Your task to perform on an android device: Go to the menu, view the statistics report, and scroll to the overview  the reports.
Image 0: 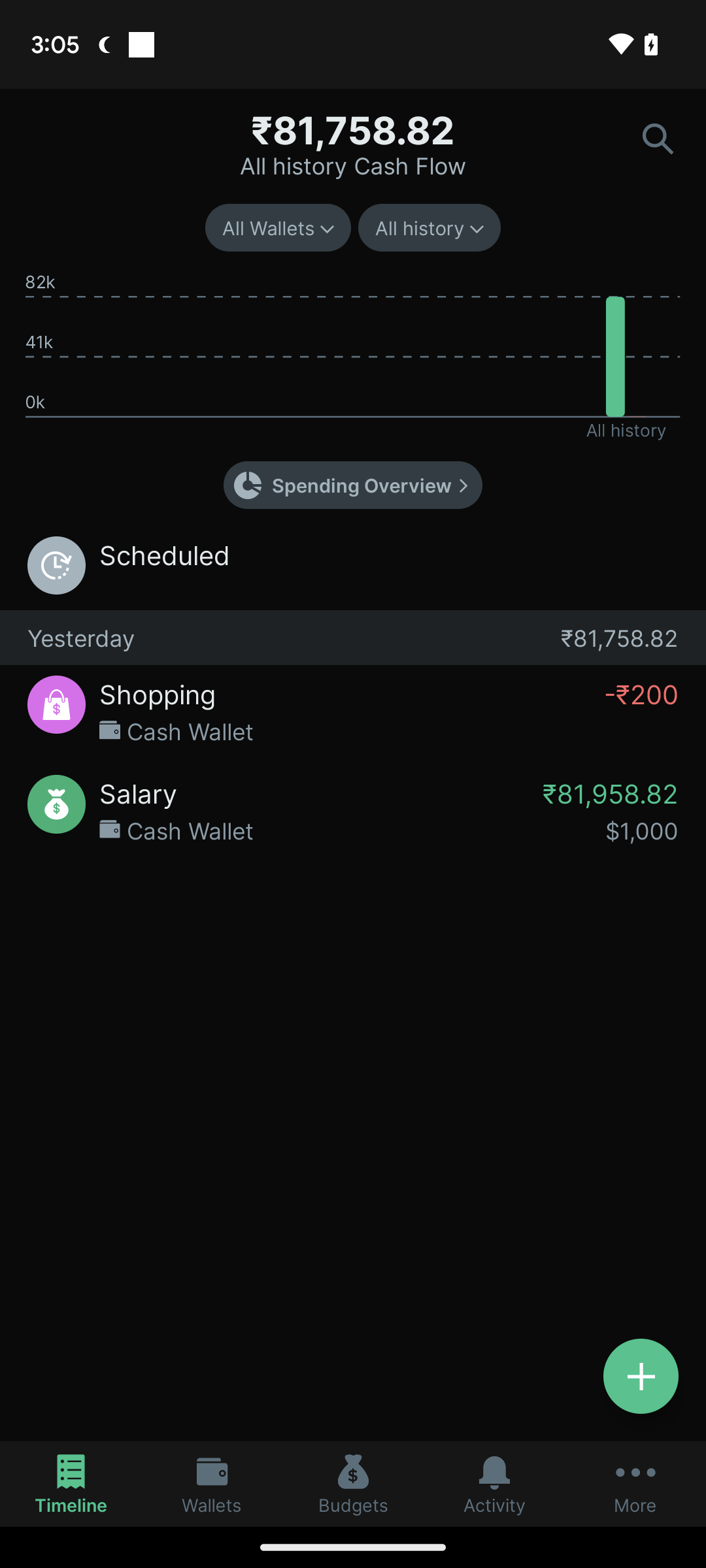
Click on Spending overview 
Step 0: click (361, 485)
Image 1: 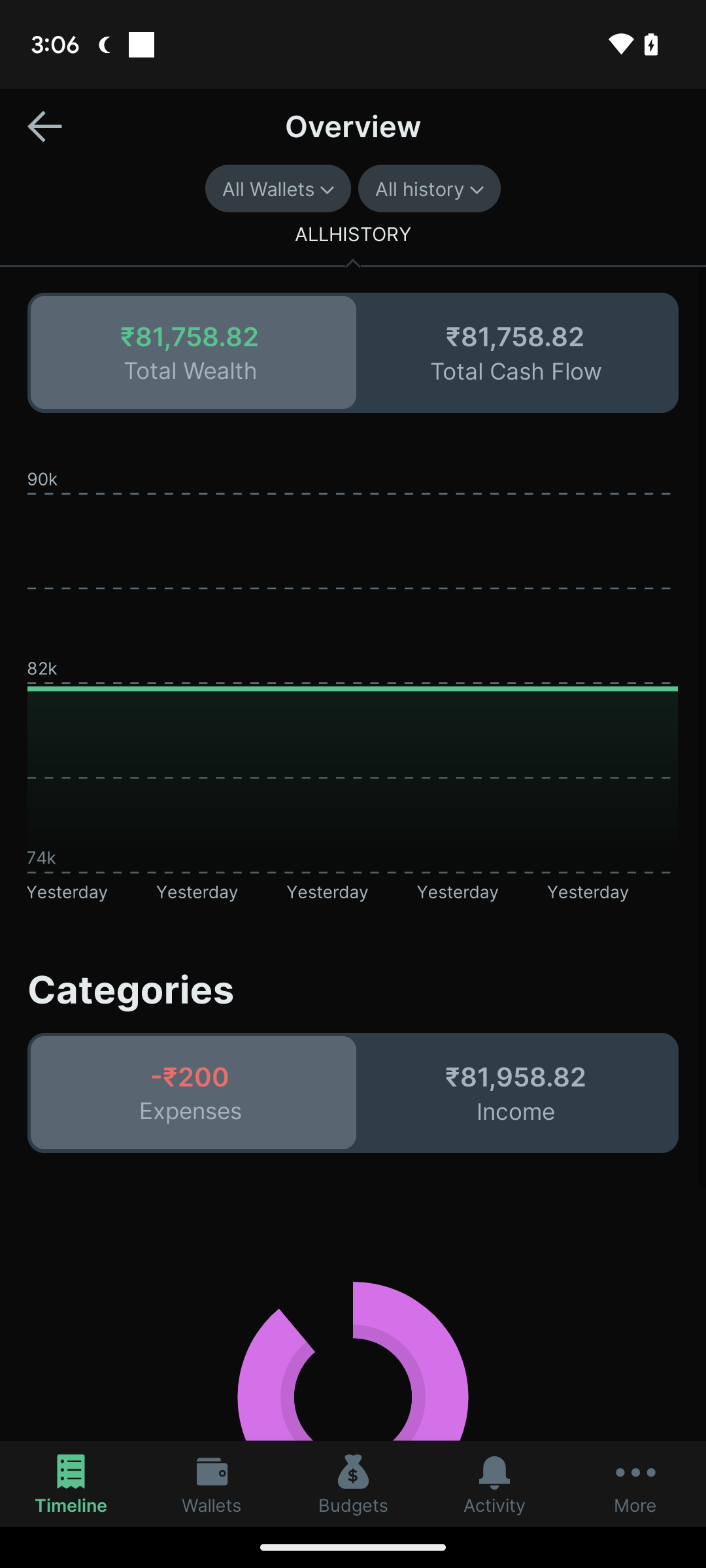
Click on All history at the top of the screen below Overview
Step 1: click (420, 188)
Image 2: 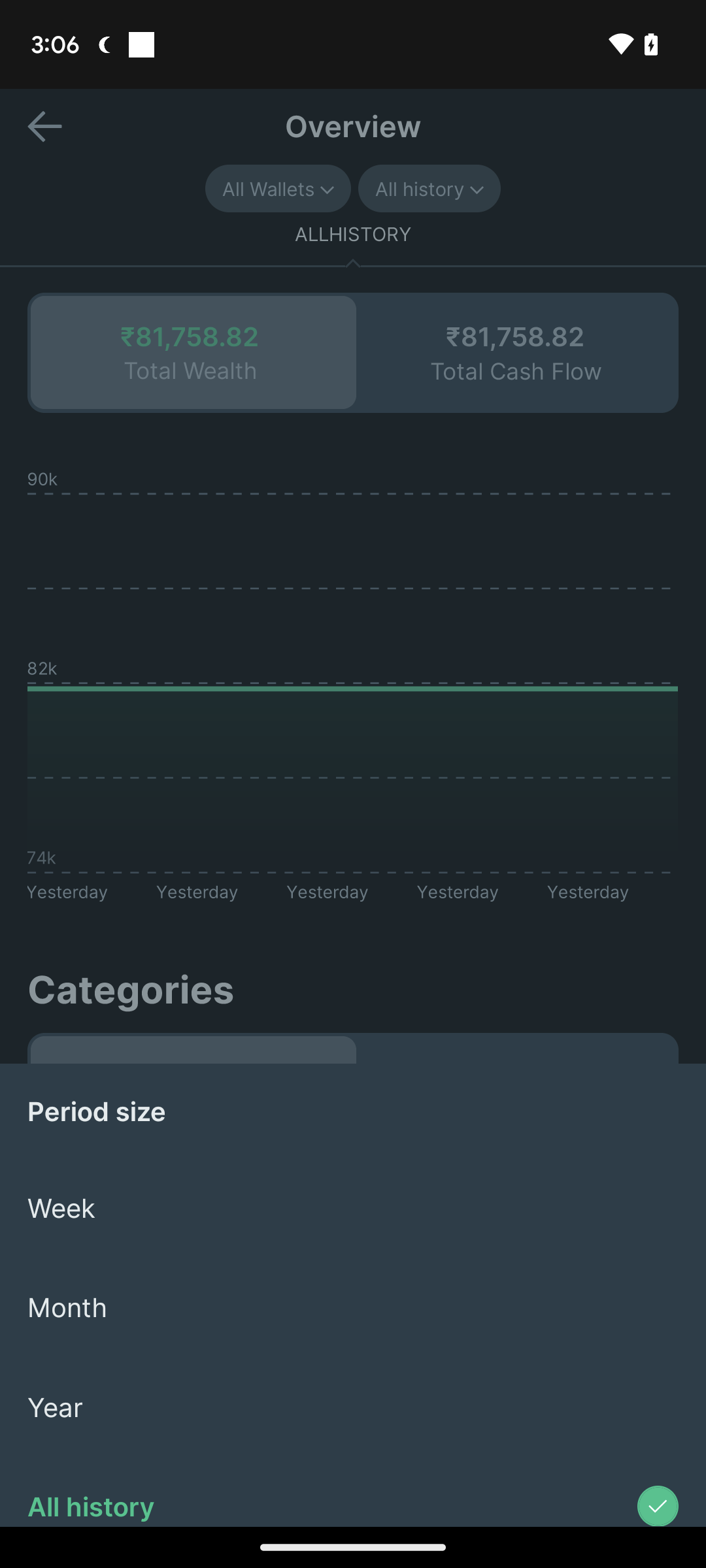
Click on All history 
Step 2: click (353, 1491)
Image 3: 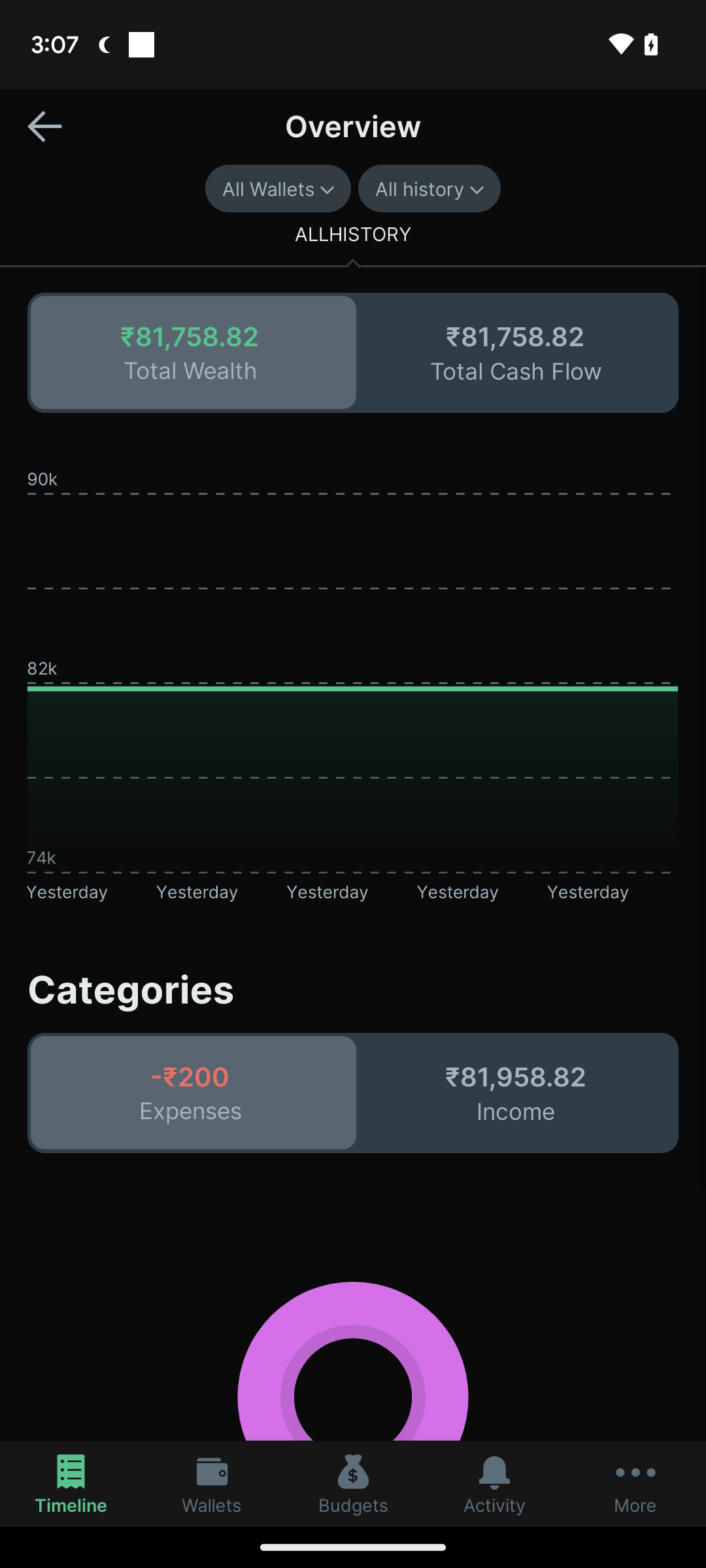
Scroll Up
Step 3: scroll down